Your task to perform on an android device: I want to buy a pair of 42-size formal shoes, so search for 42-size formal shoes for me in the Amazon app.
Image 0: 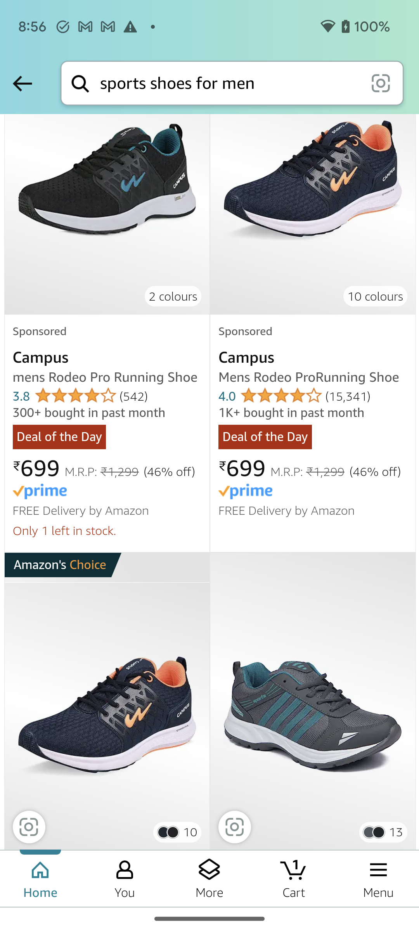
Click on the search bar at the top of the screen to search for the shoes.
Step 0: click (229, 83)
Image 1: 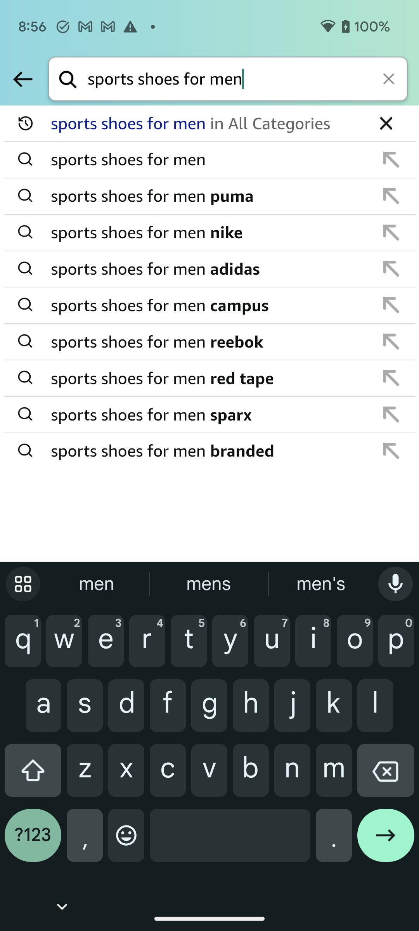
Click on the cross icon at the top right corner of the screen to clear the search bar.
Step 1: click (390, 80)
Image 3: 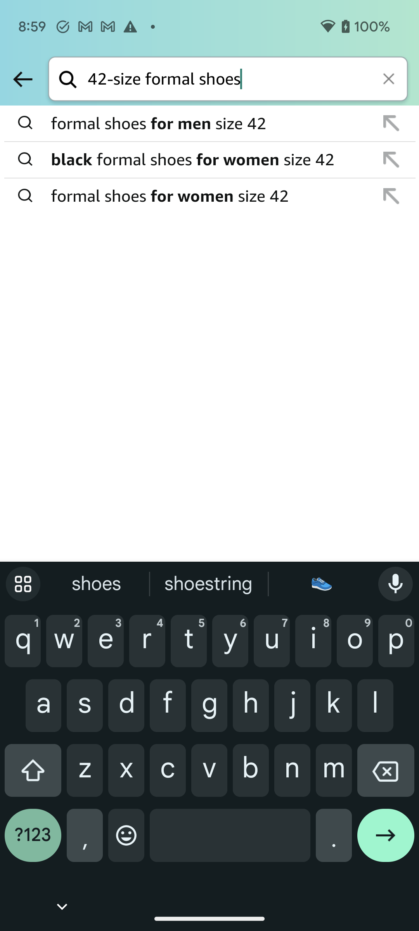
Click on the formal shoes for men size 42 to view the search result.
Step 3: click (210, 124)
Image 4: 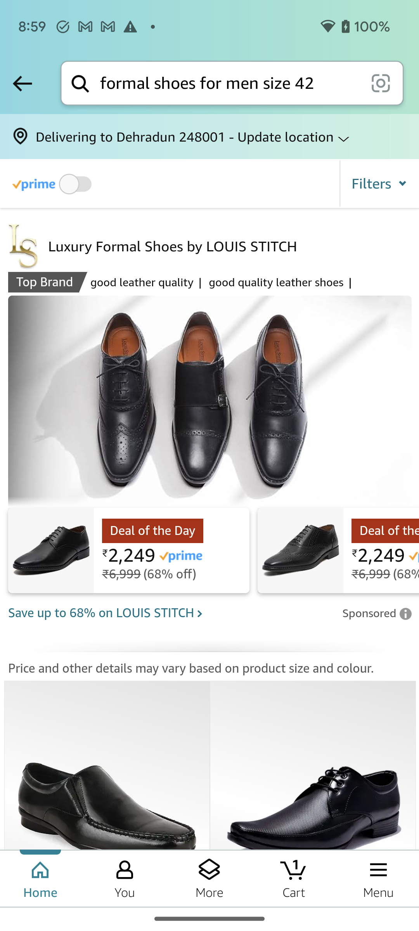
Scroll down to view more shoes.
Step 4: scroll down
Image 5: 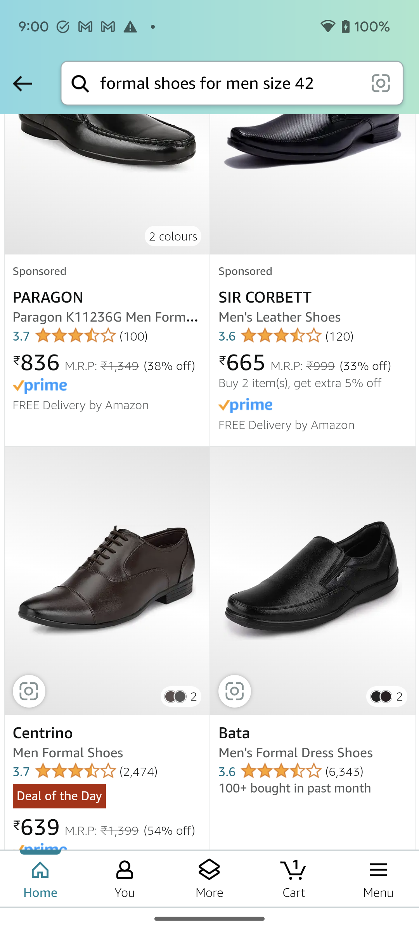
Scroll down to view more shoes.
Step 5: scroll down
Image 6: 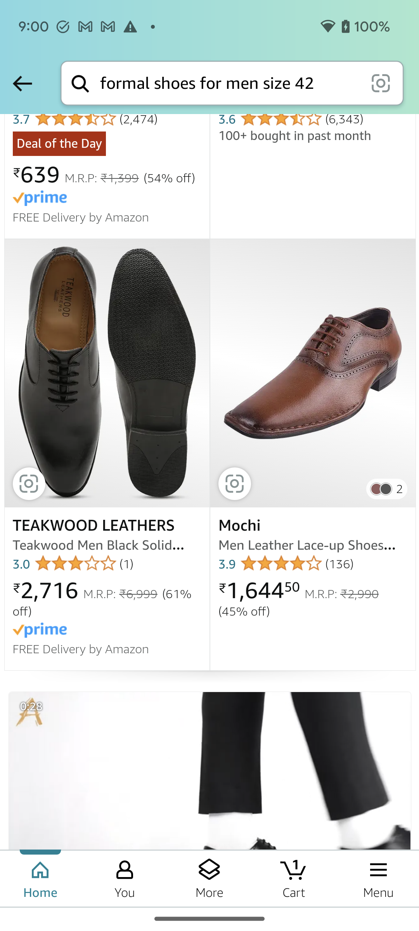
Scroll down to view more shoes.
Step 6: scroll down
Image 7: 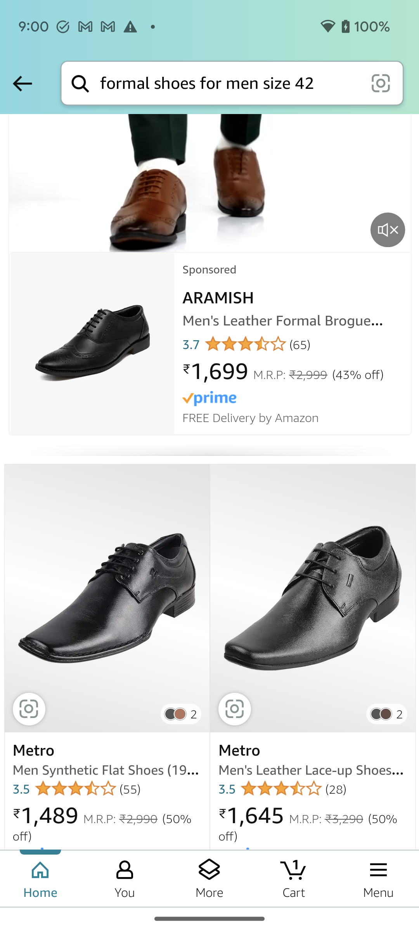
Scroll down to view more shoes.
Step 7: scroll down